Your task to perform on an android device: I wish to get a sand aloe care guide via the PlantCam app.
Image 0: 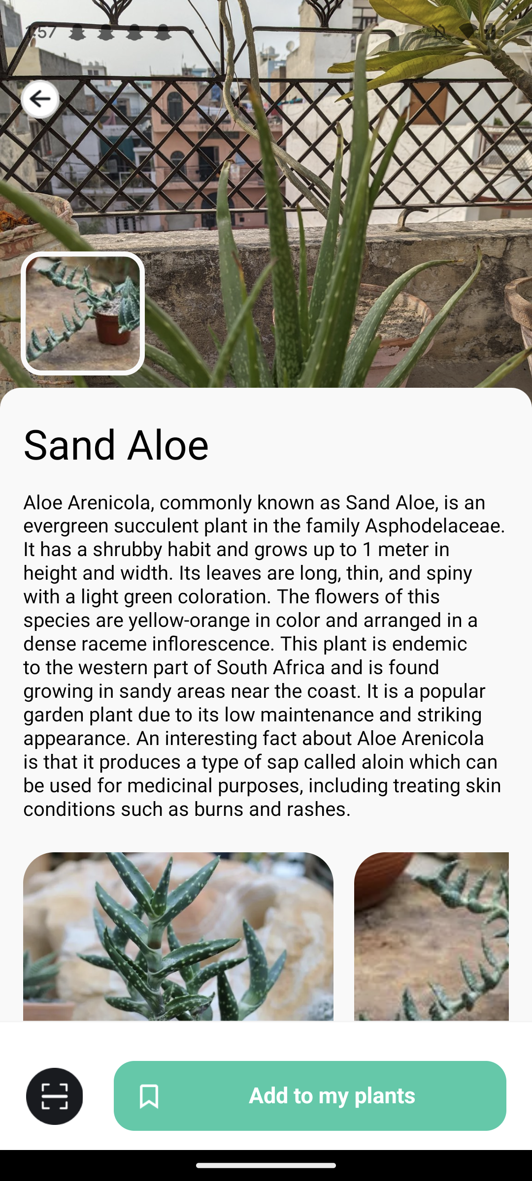
Swipe up
Step 0: scroll down
Image 1: 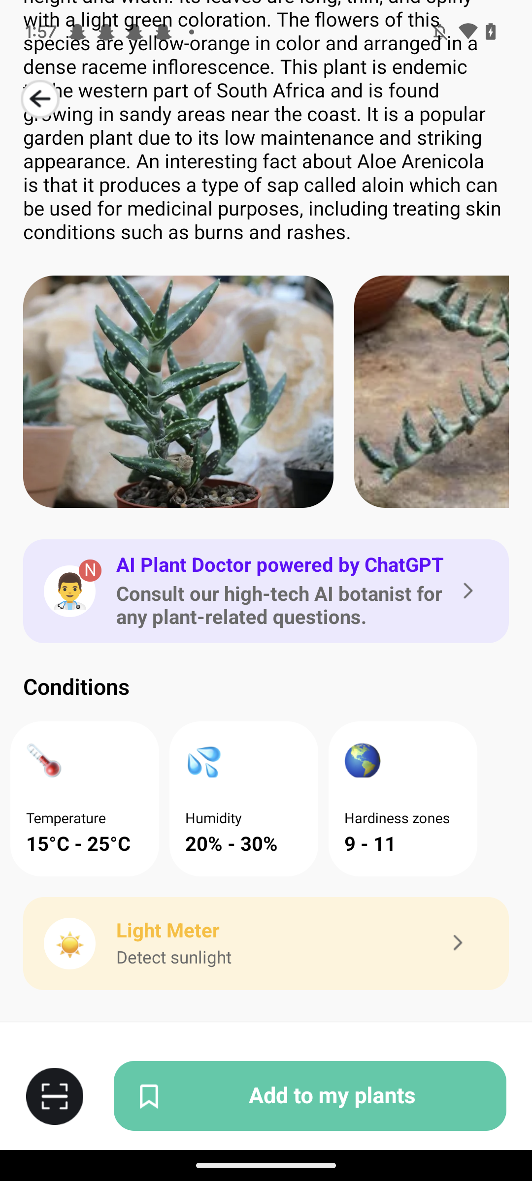
Swipe up
Step 1: scroll down
Image 2: 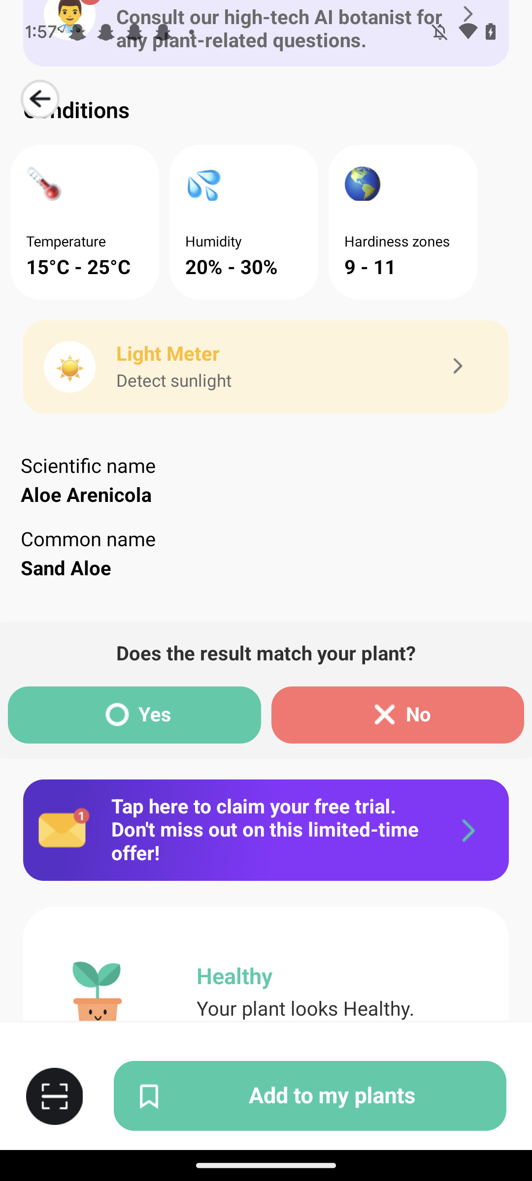
Swipe up
Step 2: scroll down
Image 3: 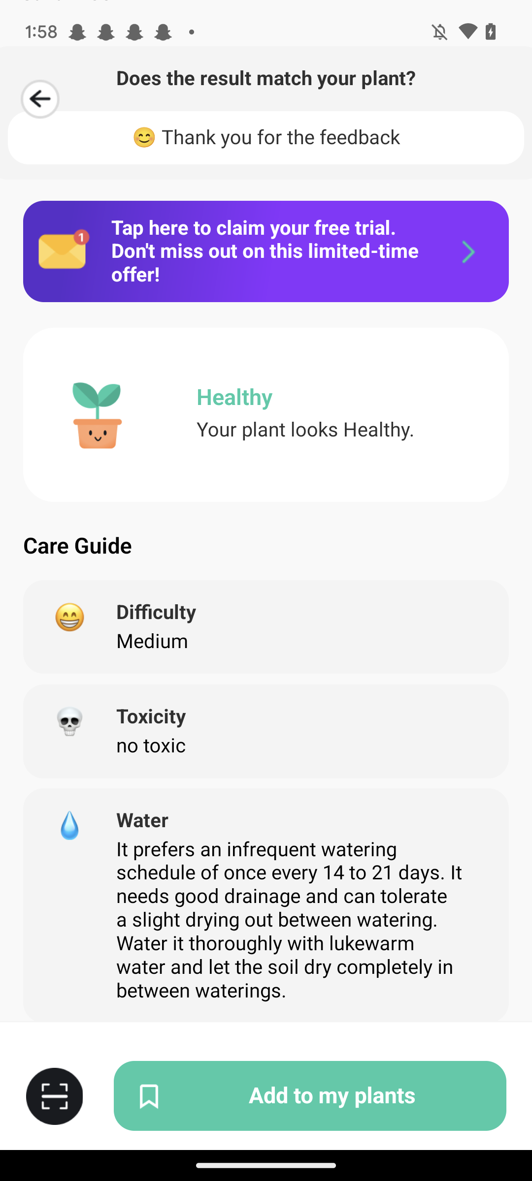
Swipe up to view more care tips
Step 3: scroll down
Image 4: 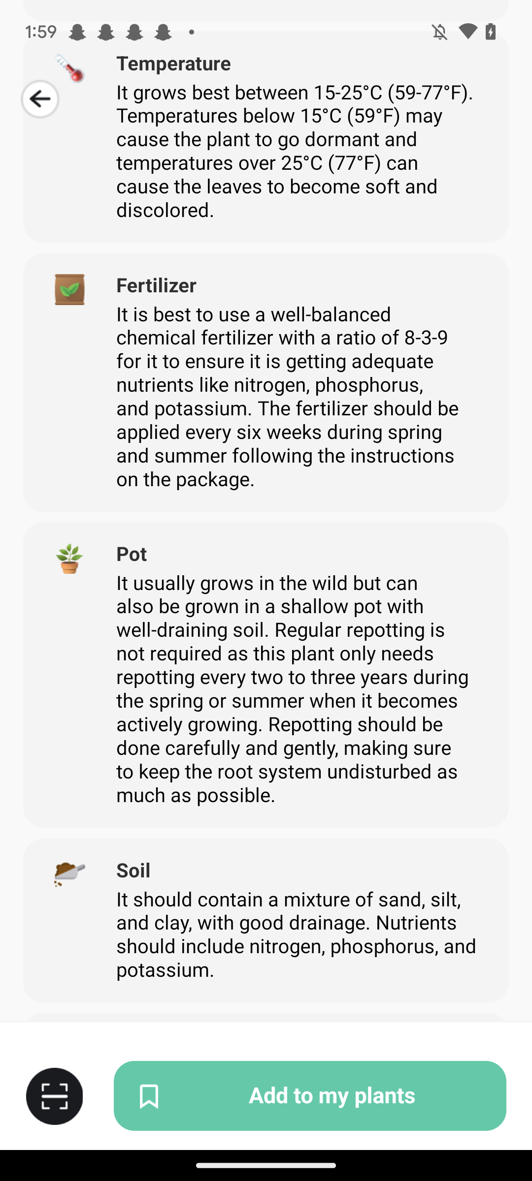
Swipe up to view more care tips
Step 4: scroll down